Your task to perform on an android device: Search for cruise schedules in the cruise deals app on the Disney Cruise Line in Carribean for 7 nights in the month of March 2024.
Image 0: 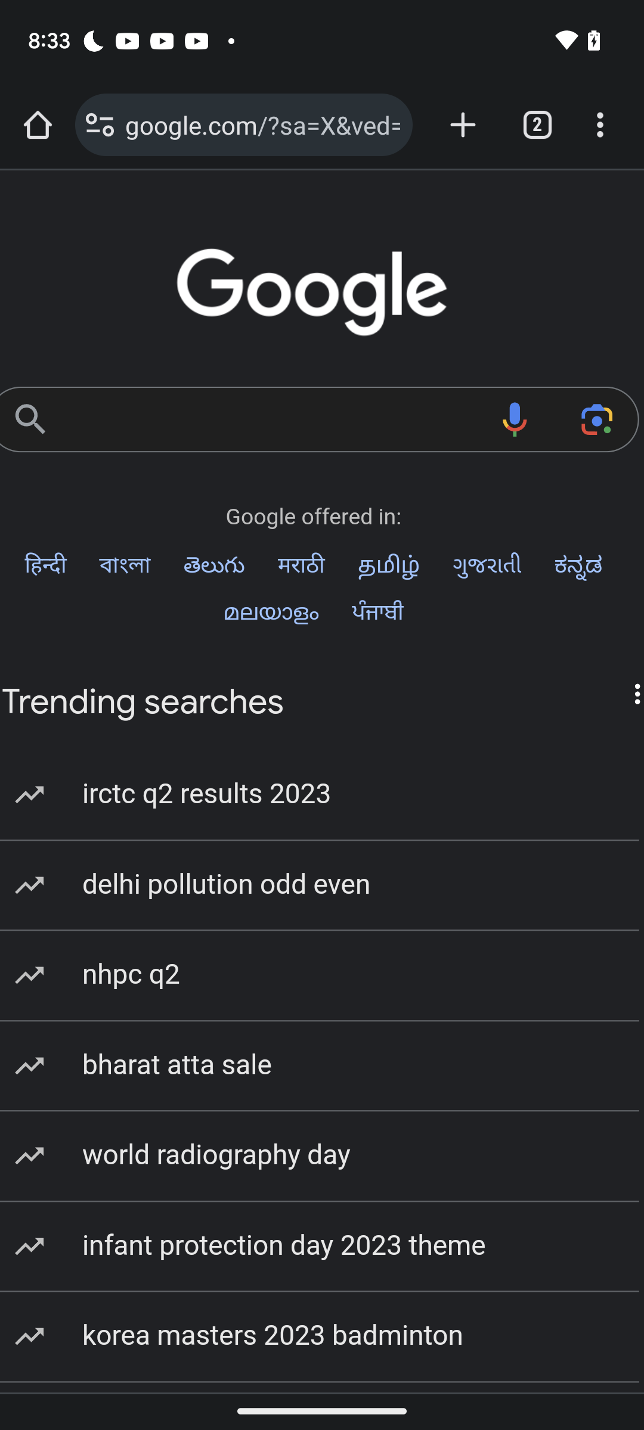
Open Cruise Deals app
Step 0: open app "CruiseDeals"
Image 1: 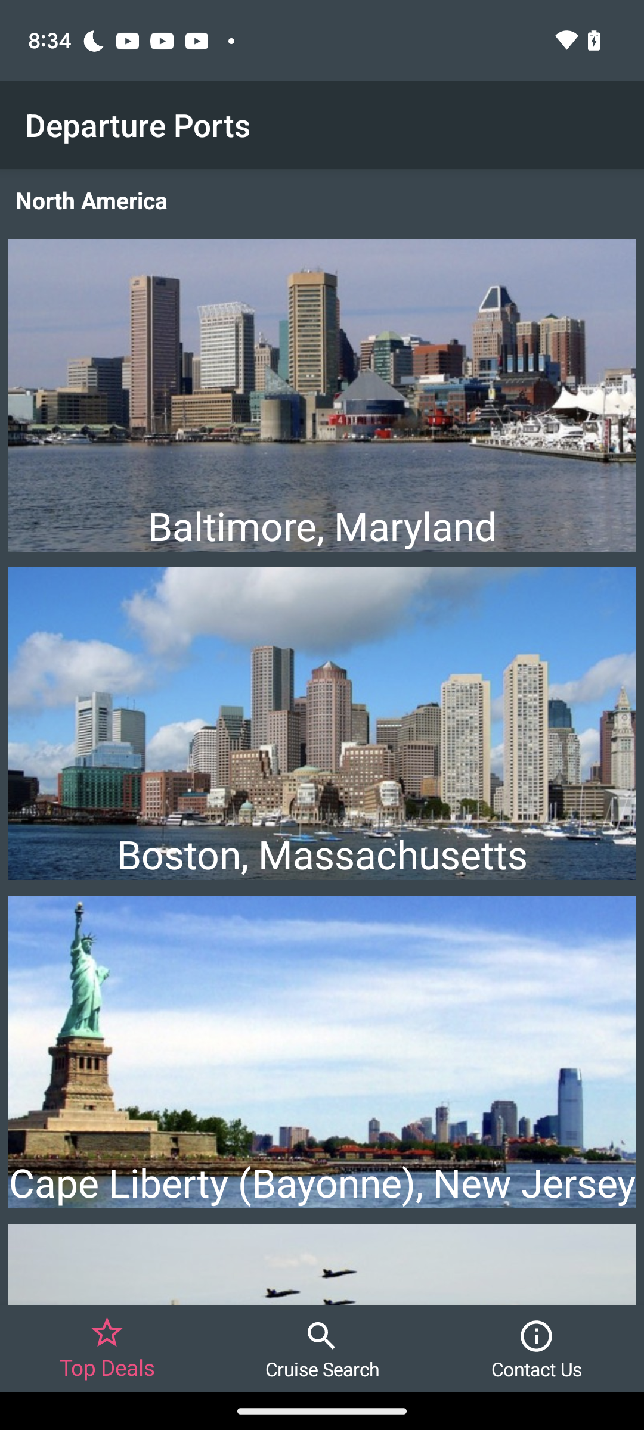
Click on the search option at the bottom of the screen
Step 1: click (309, 1339)
Image 2: 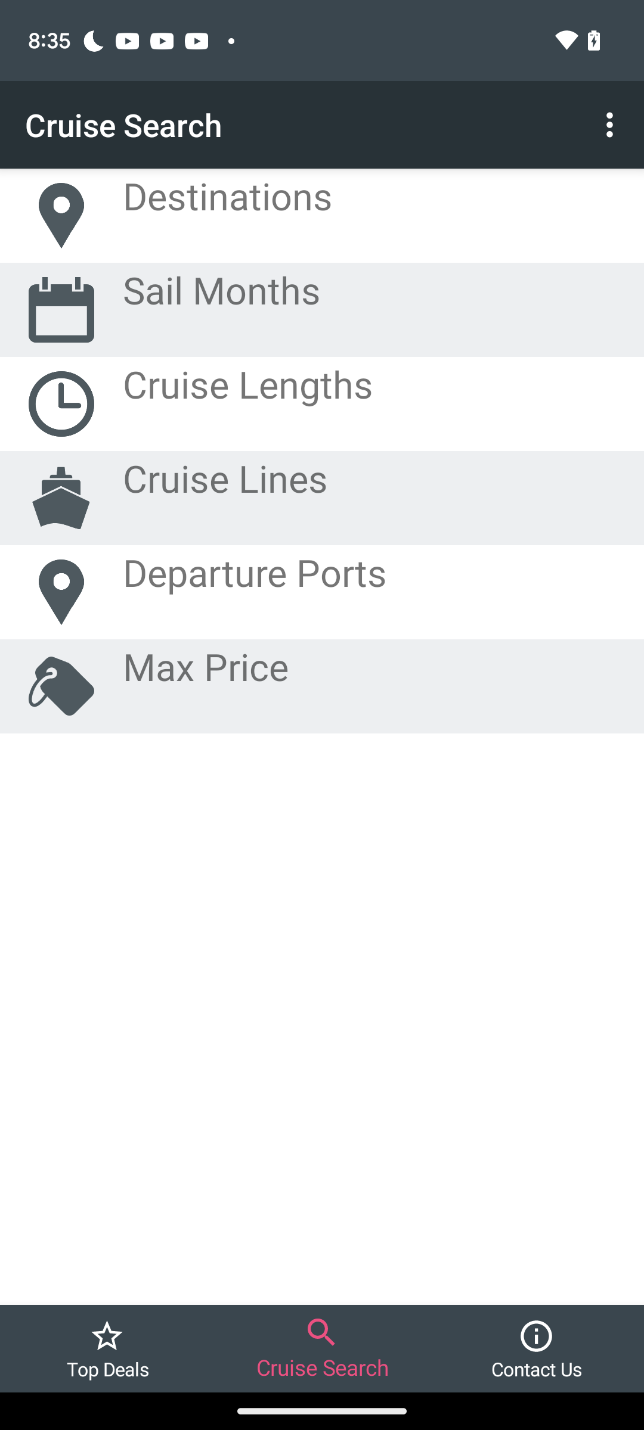
Click on the destinations tab
Step 2: click (227, 195)
Image 4: 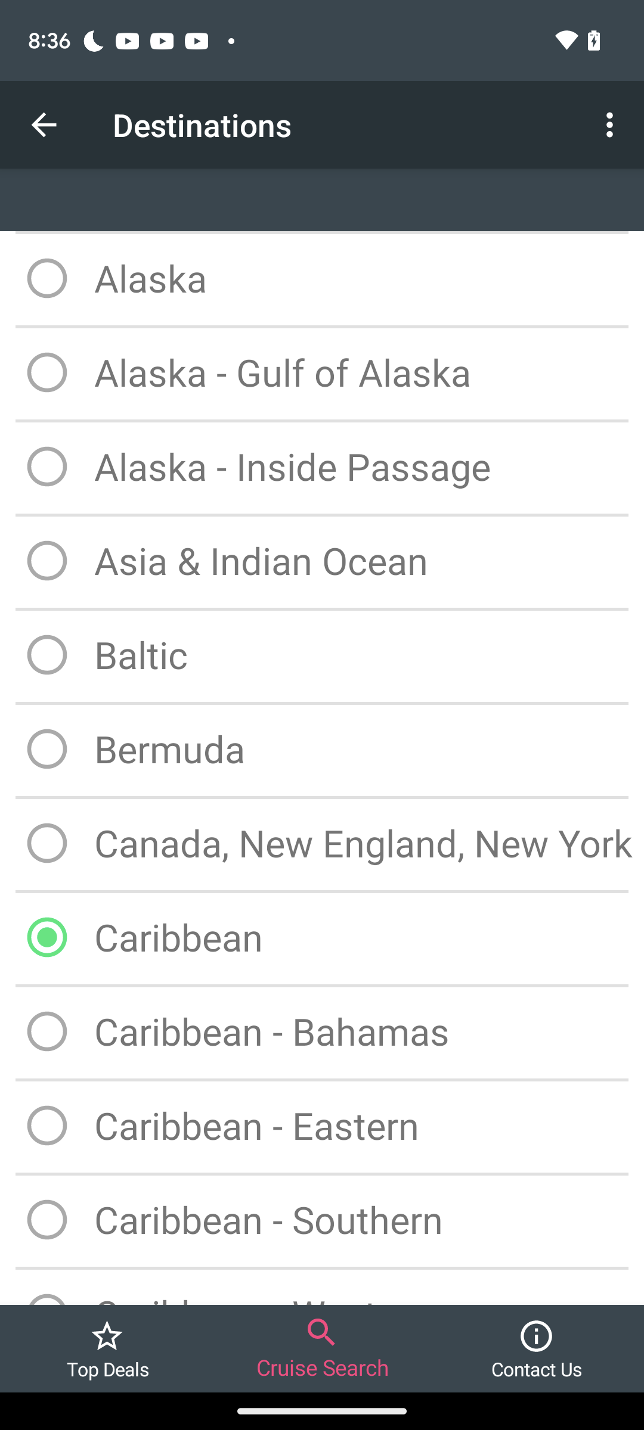
Click on the back option at the top left of the screen
Step 4: click (44, 125)
Image 5: 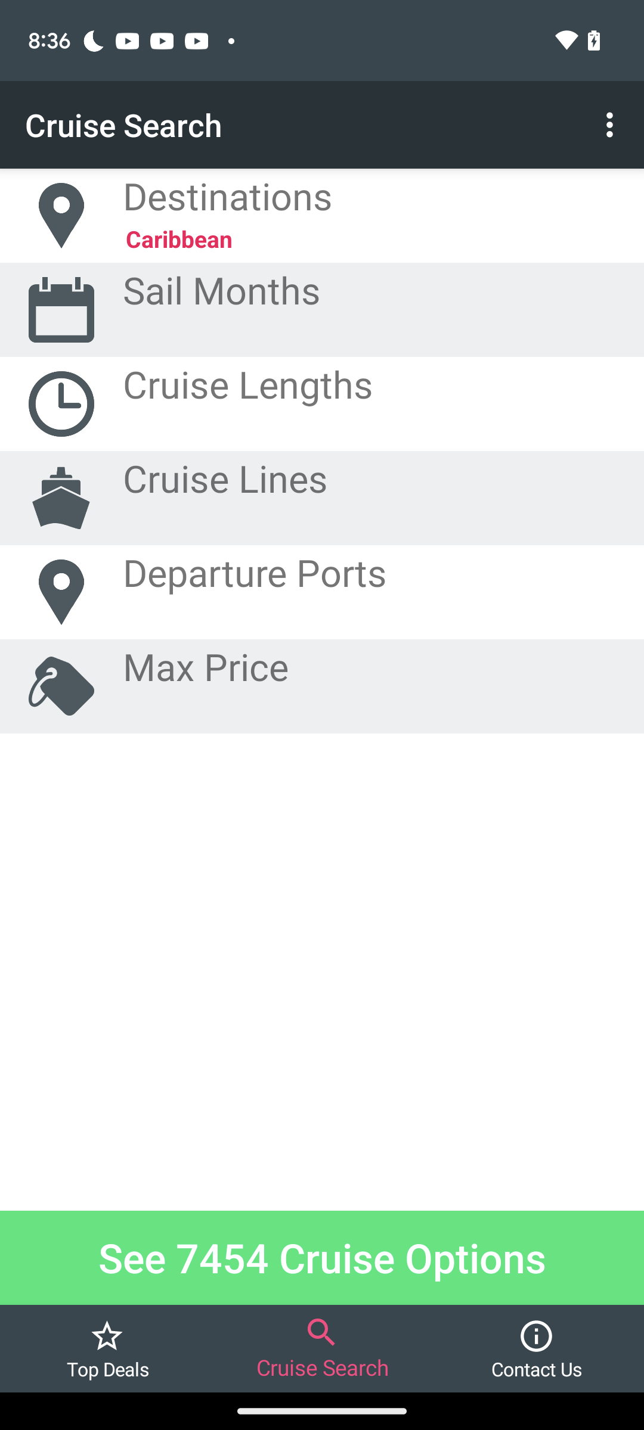
Click on the sail months tab
Step 5: click (322, 310)
Image 7: 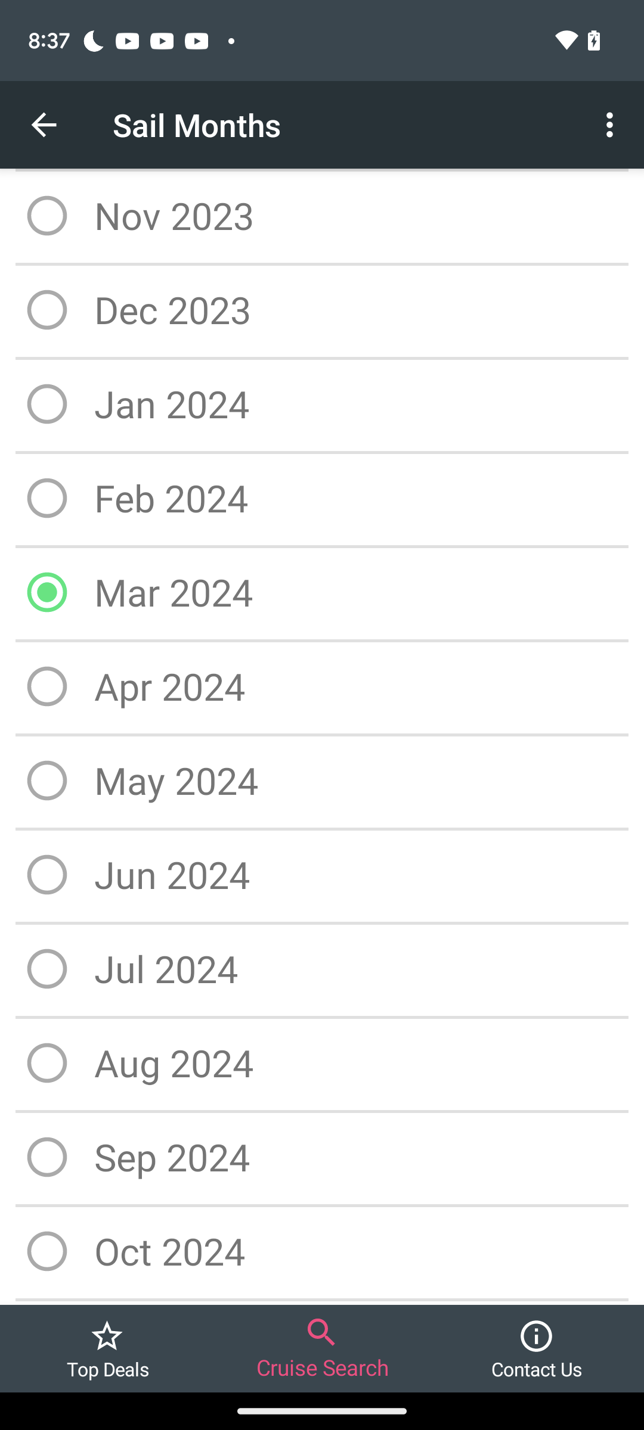
Click on the back option at the top left of the screen
Step 7: click (44, 125)
Image 8: 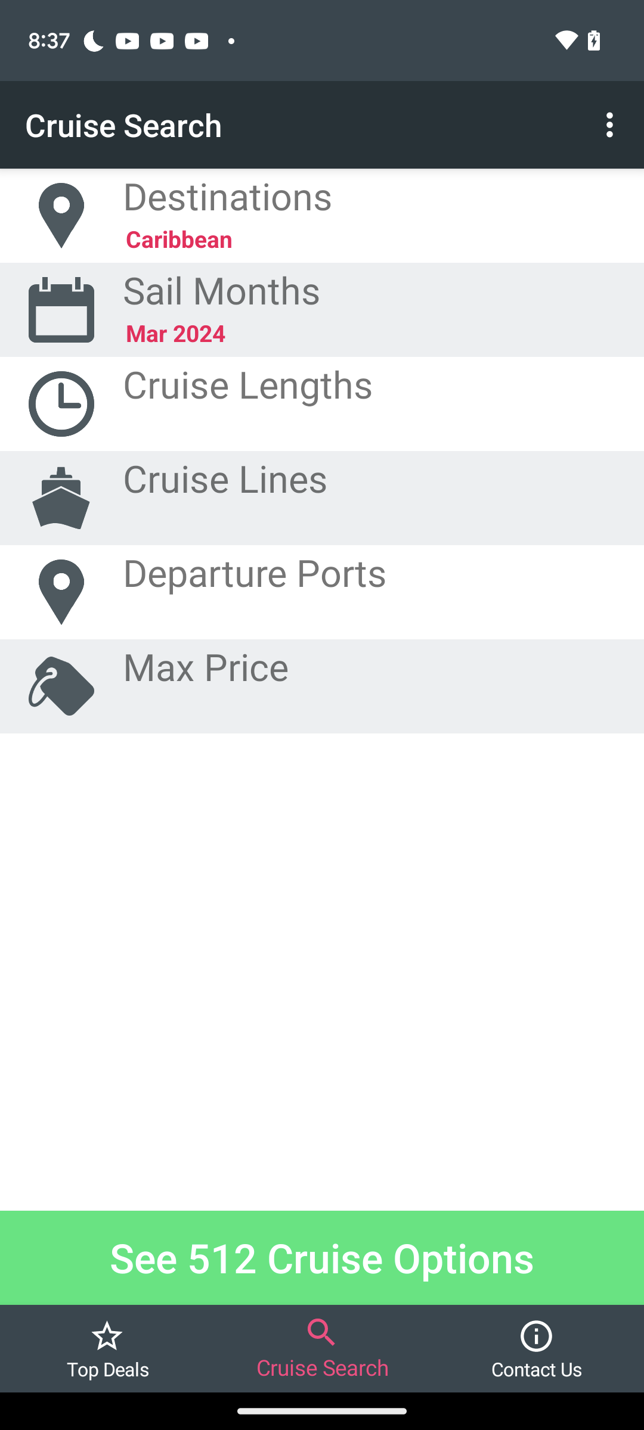
Click on the cruise lengths tab
Step 8: click (247, 384)
Image 10: 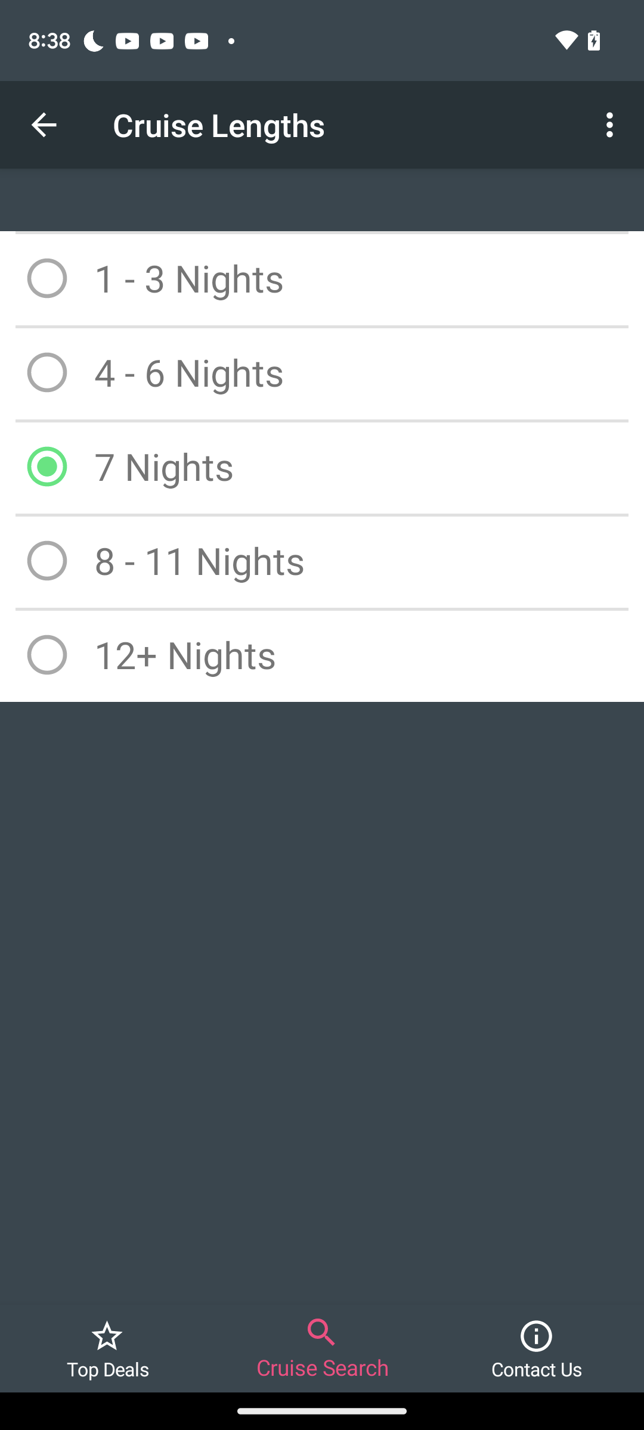
Click on the back option at the top left of the screen
Step 10: click (44, 125)
Image 11: 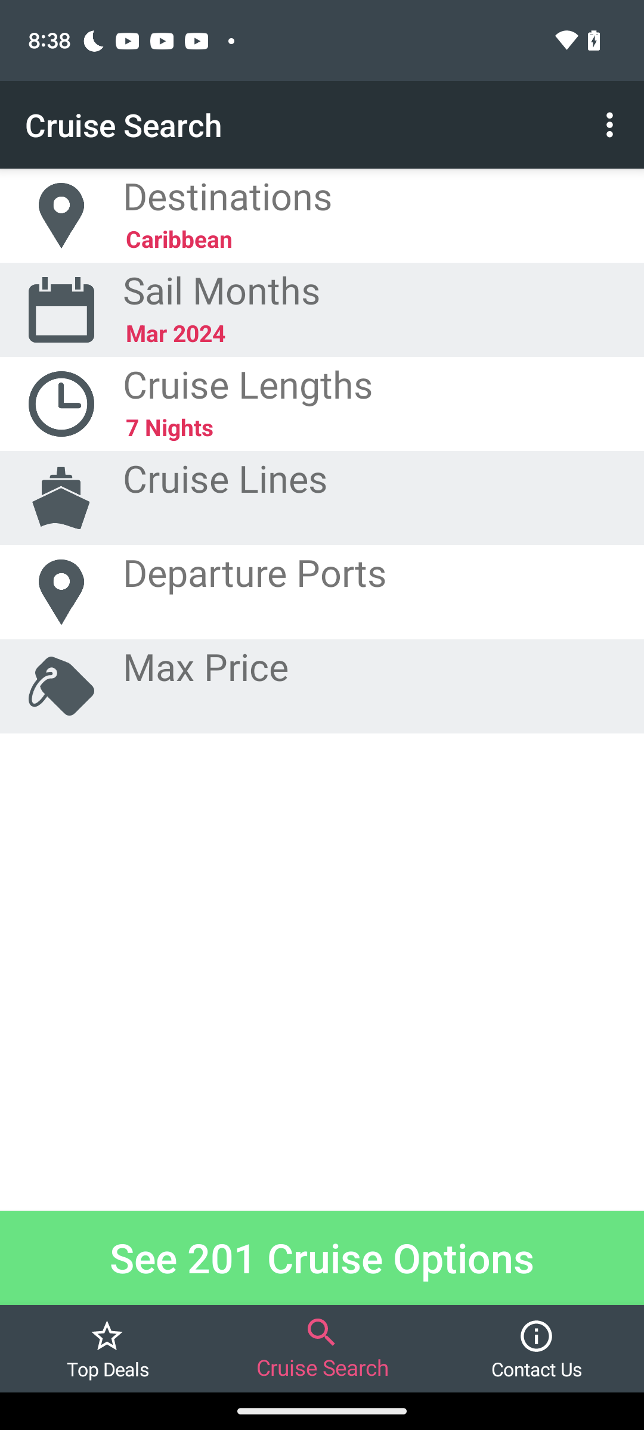
Click on the Cruise lines tab
Step 11: click (225, 478)
Image 12: 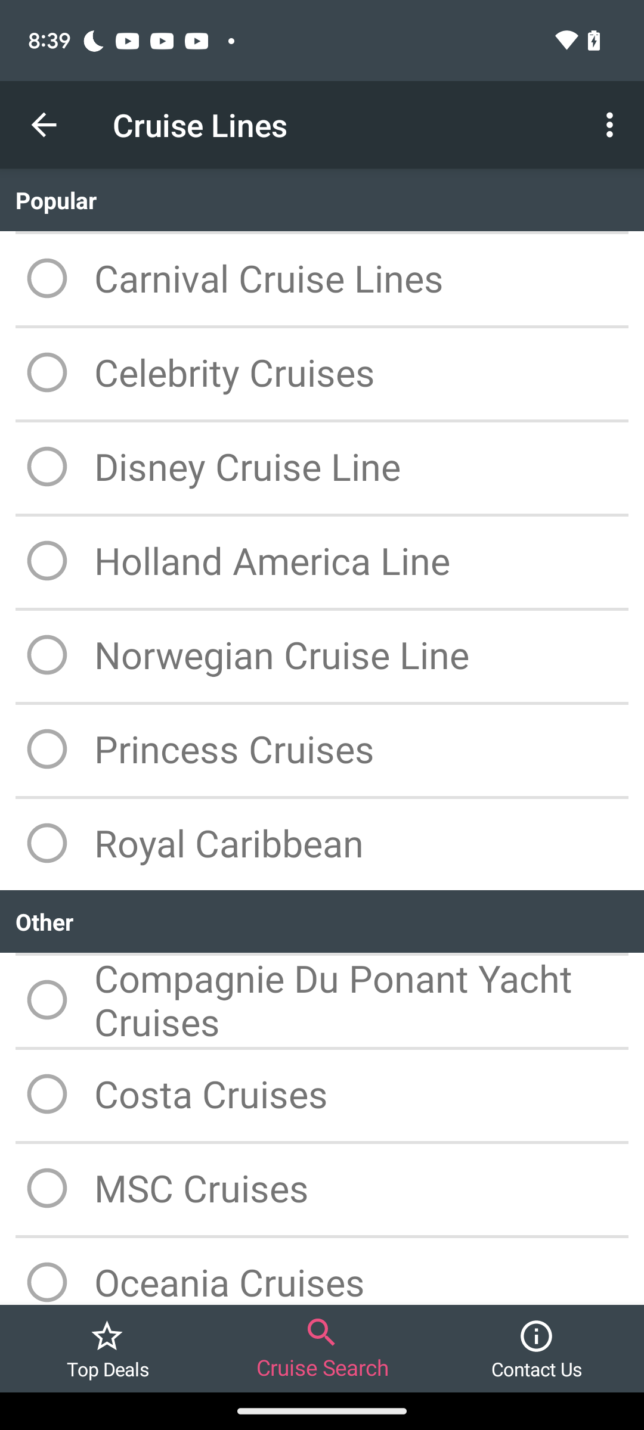
Select Disney Cruise Line
Step 12: click (47, 466)
Image 13: 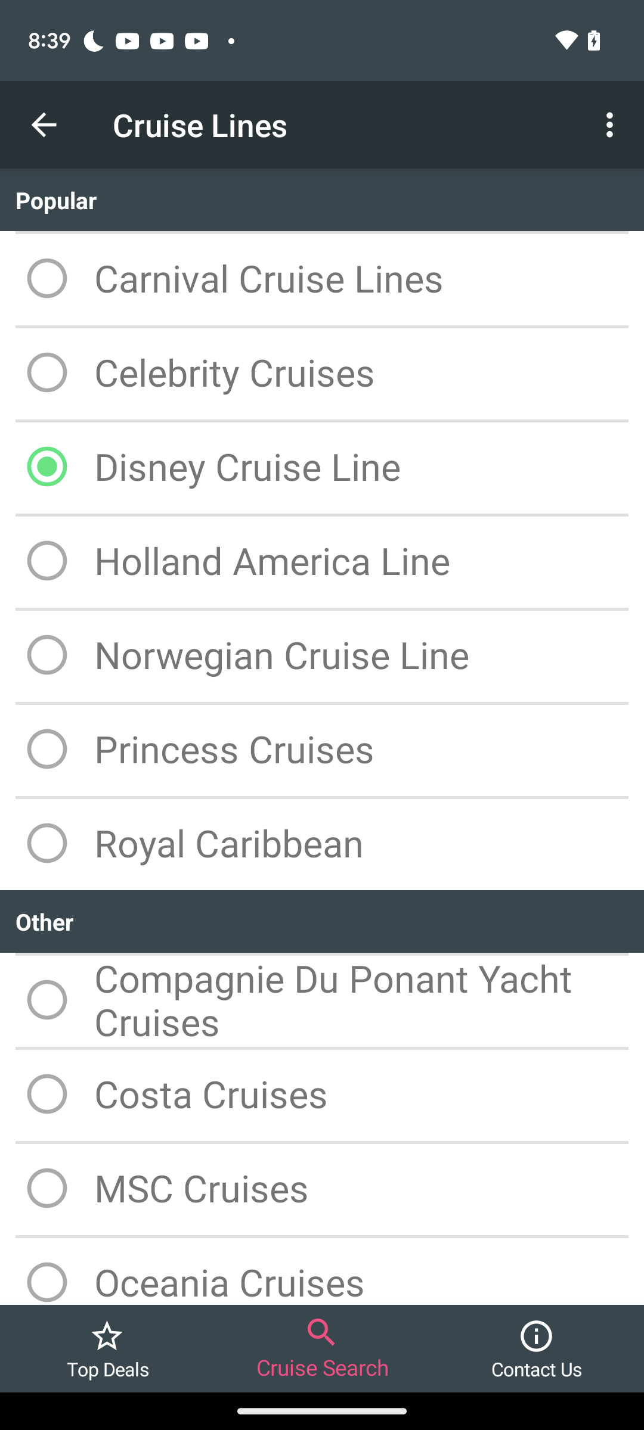
Click on the back option at the top left of the screen
Step 13: click (44, 125)
Image 14: 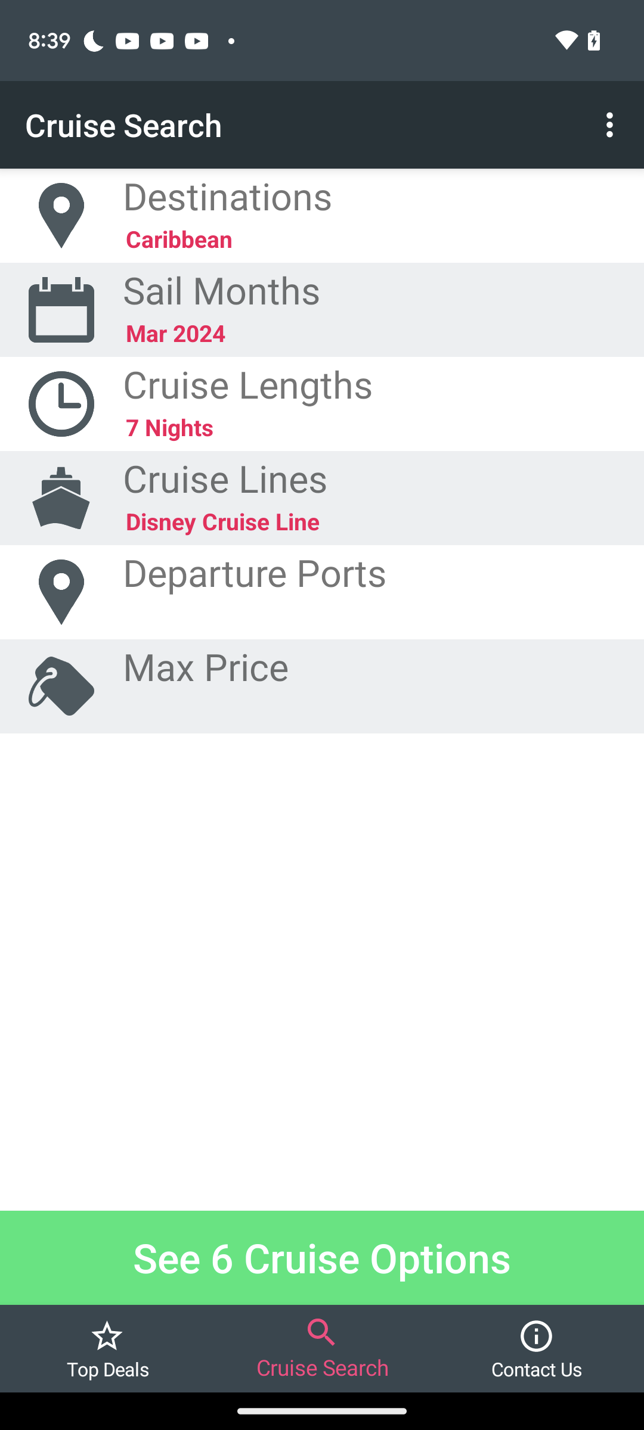
Click on see 6 Cruise Options
Step 14: click (322, 1258)